Your task to perform on an android device: I spent a lot of time sitting in a chair. I want to go for a walk right now. Monitor my walking progress.
Image 0: 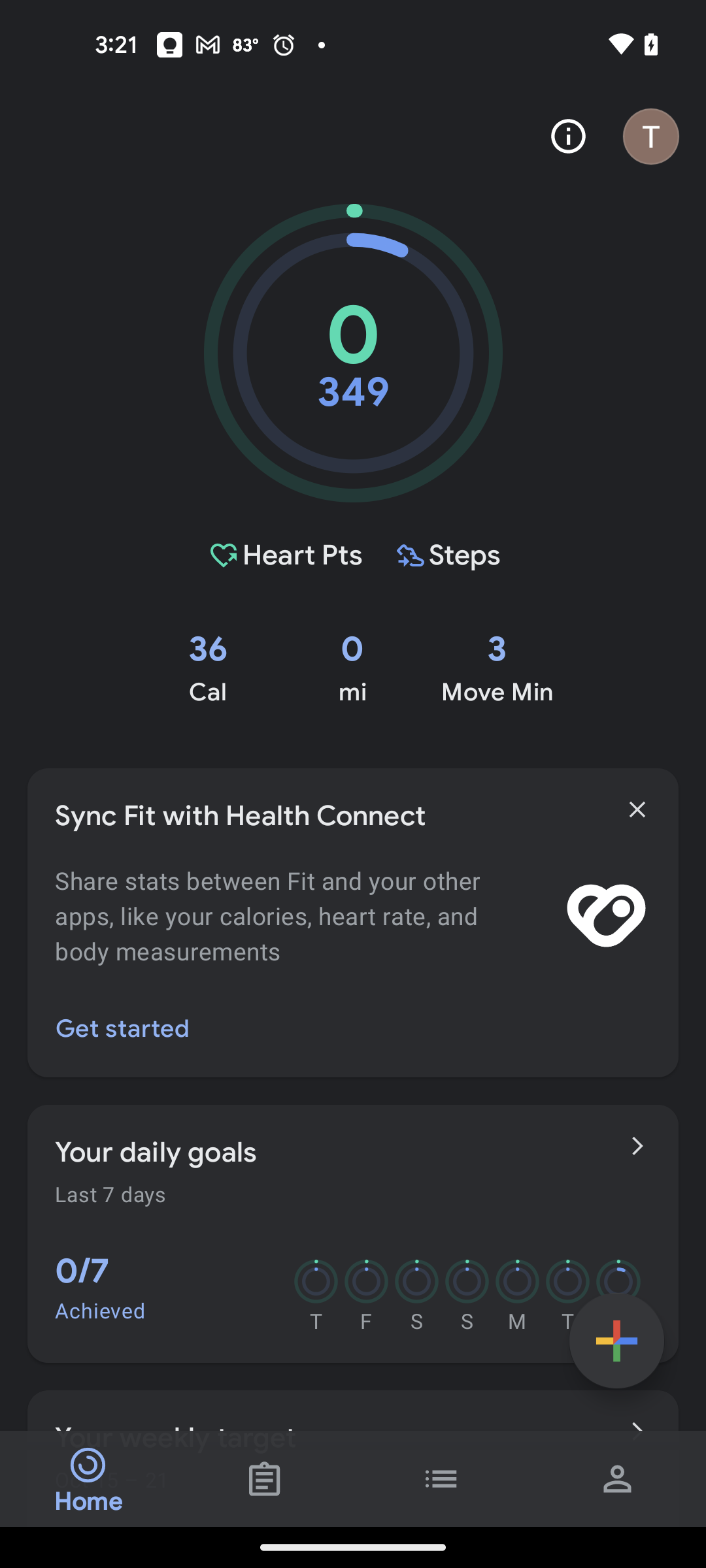
Click on the plus icon at the bottom right of the screen
Step 0: click (616, 1341)
Image 1: 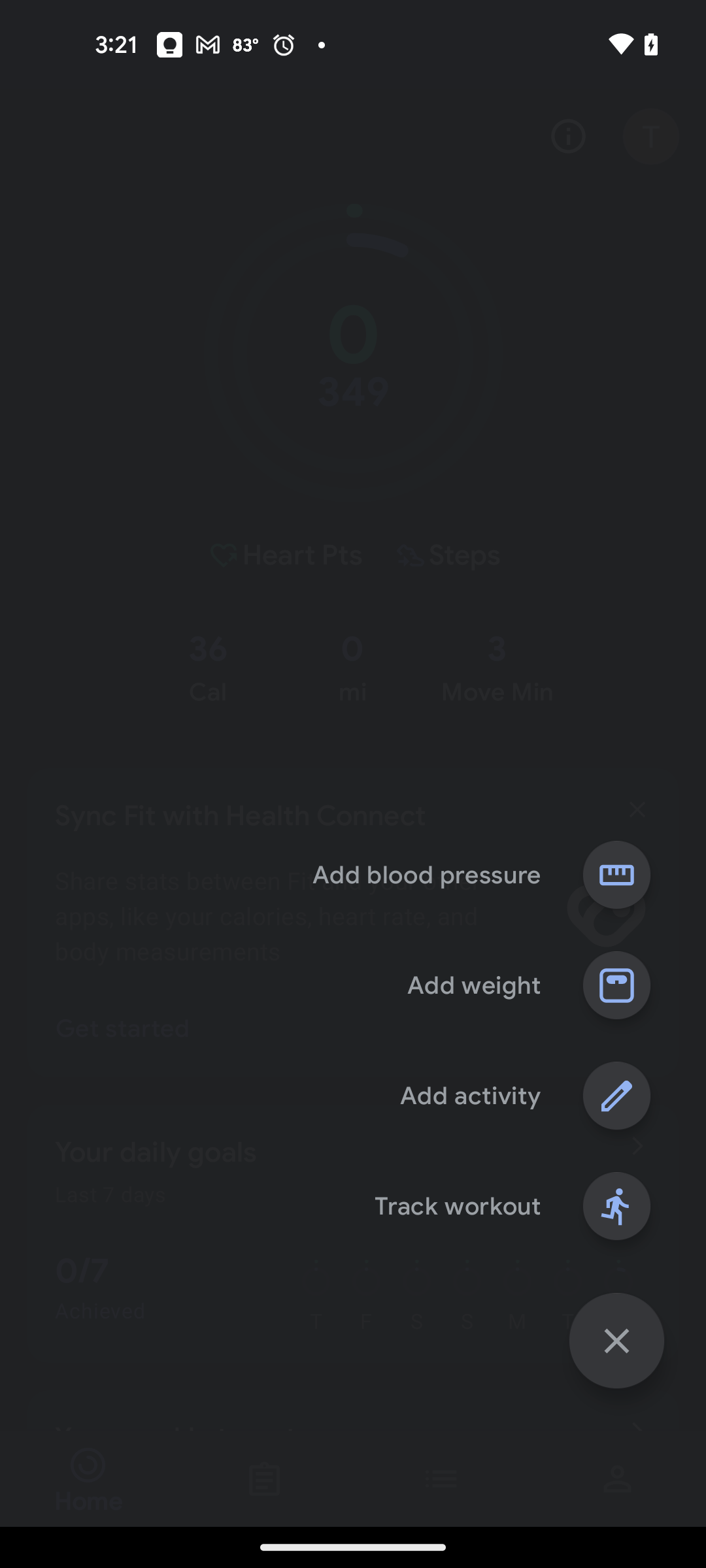
Click on the Track workout
Step 1: click (458, 1206)
Image 2: 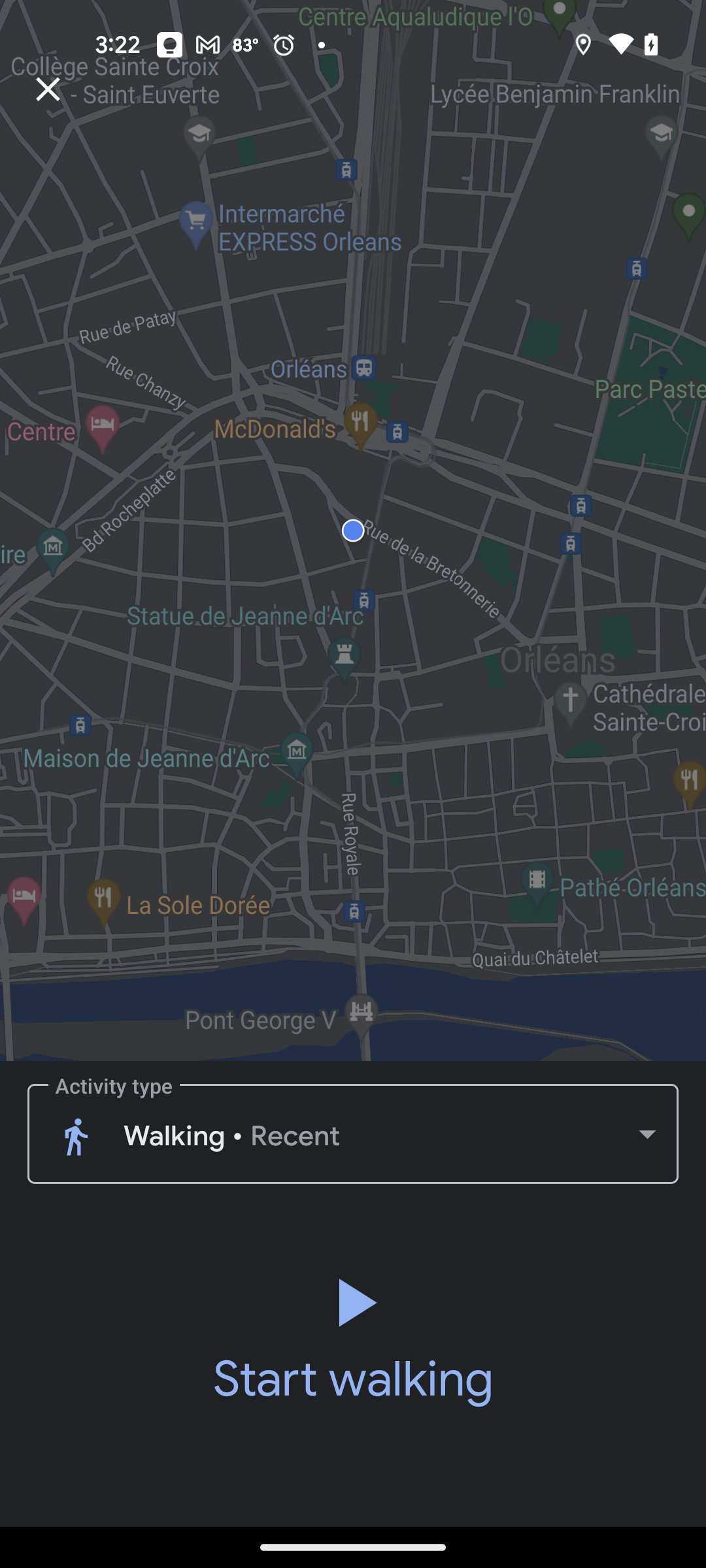
Click on the Start walking
Step 2: click (353, 1337)